Your task to perform on an android device: Go to the Tripadvisor app & read the reviews of the place
Image 0: 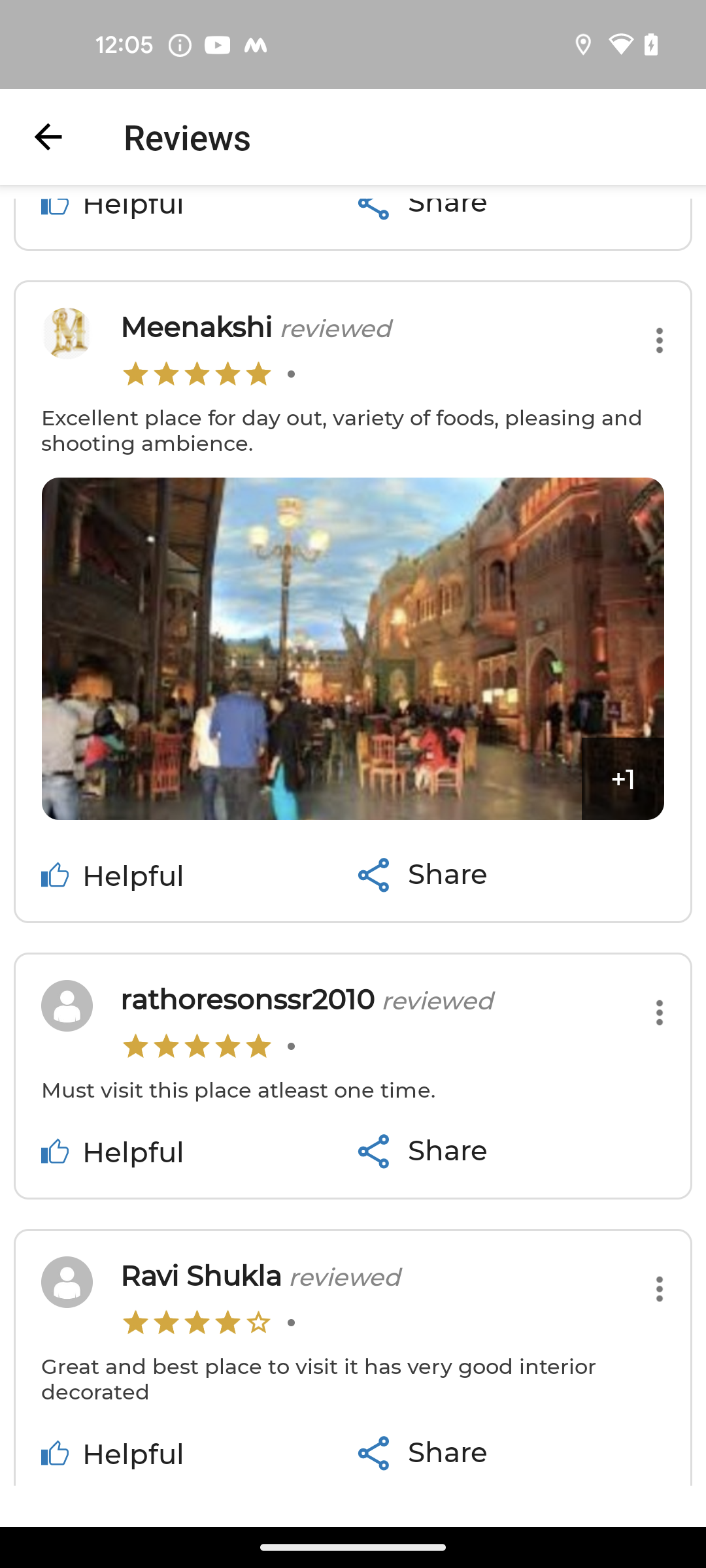
open the Tripadvisor app
Step 0: open app "Tripadvisor"
Image 1: 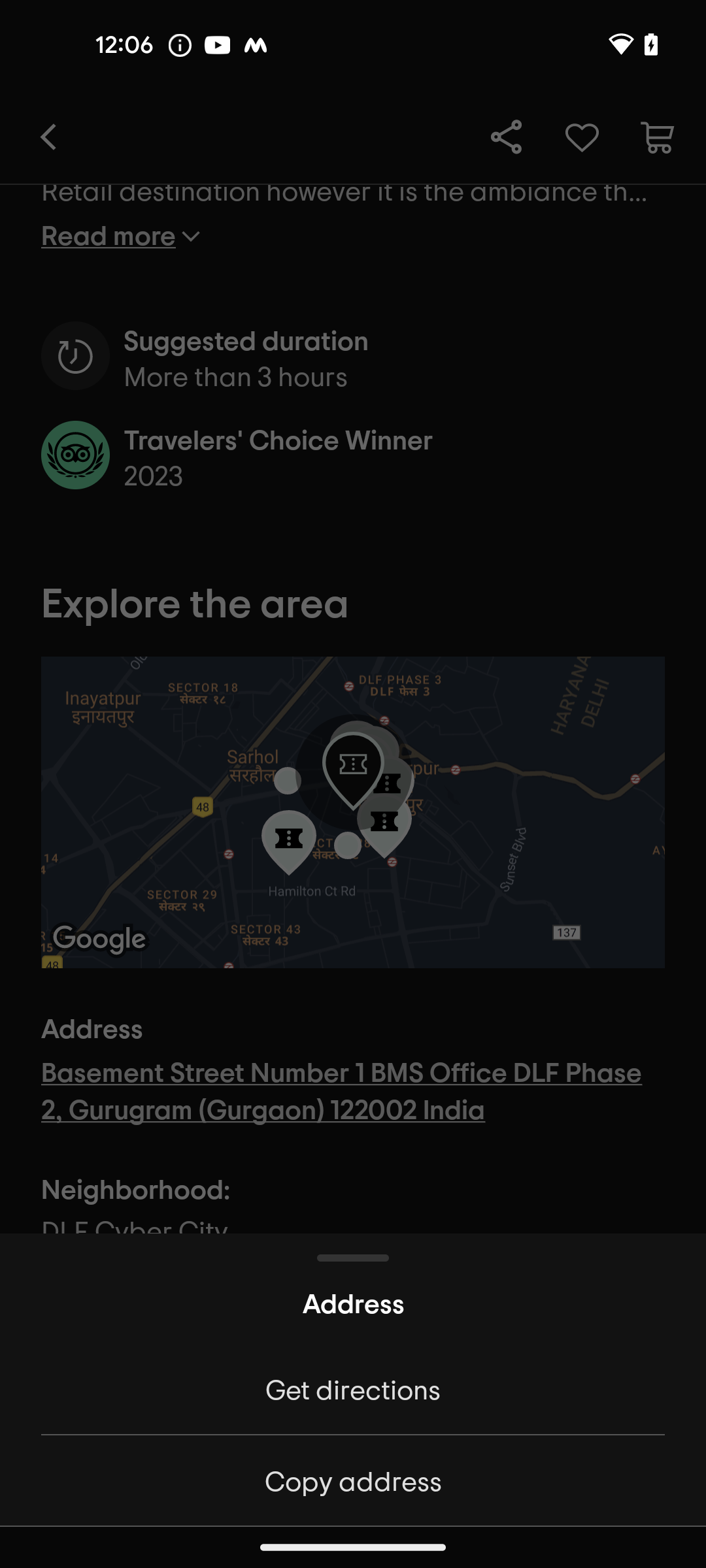
go back
Step 1: press back button
Image 2: 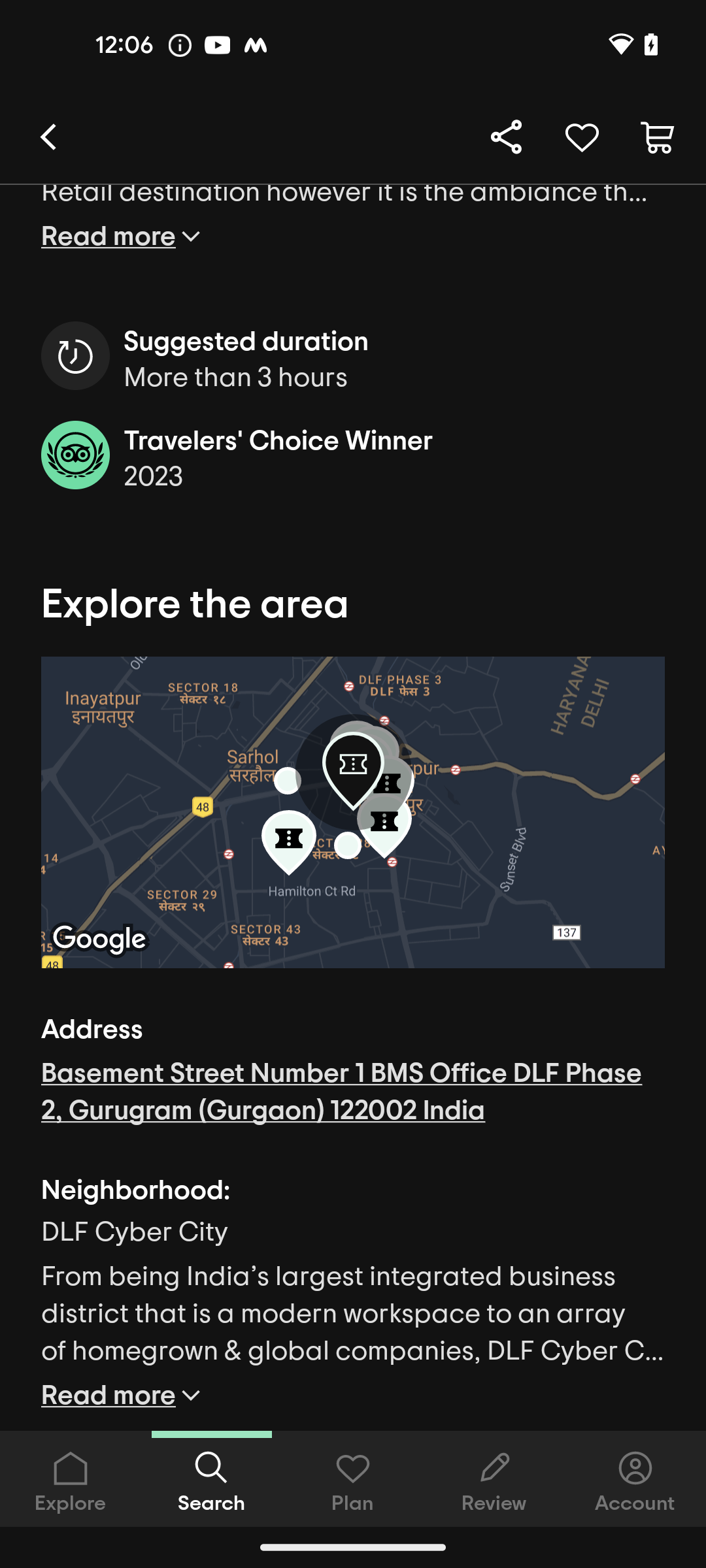
scroll down to see reviews
Step 2: scroll down
Image 3: 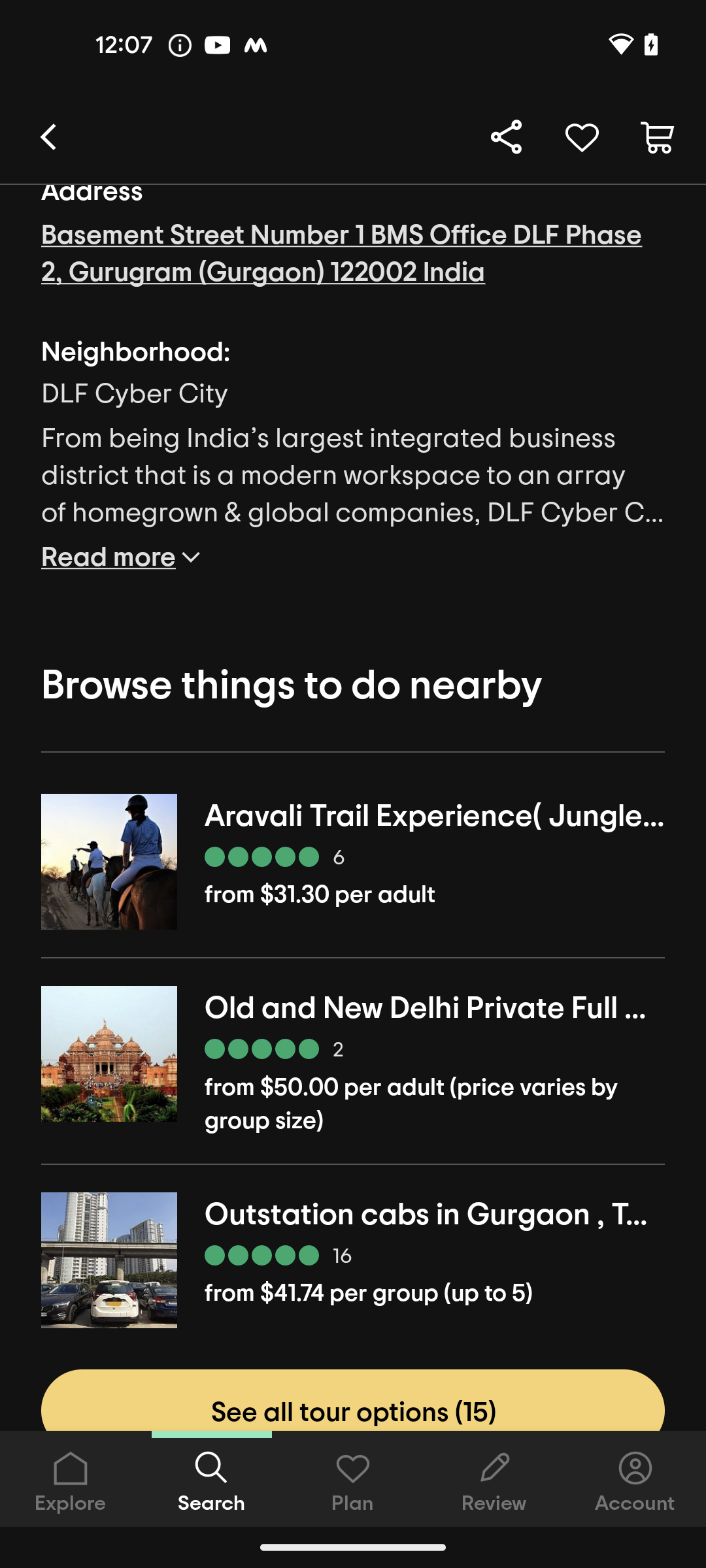
scroll down to see reviews
Step 3: scroll down
Image 4: 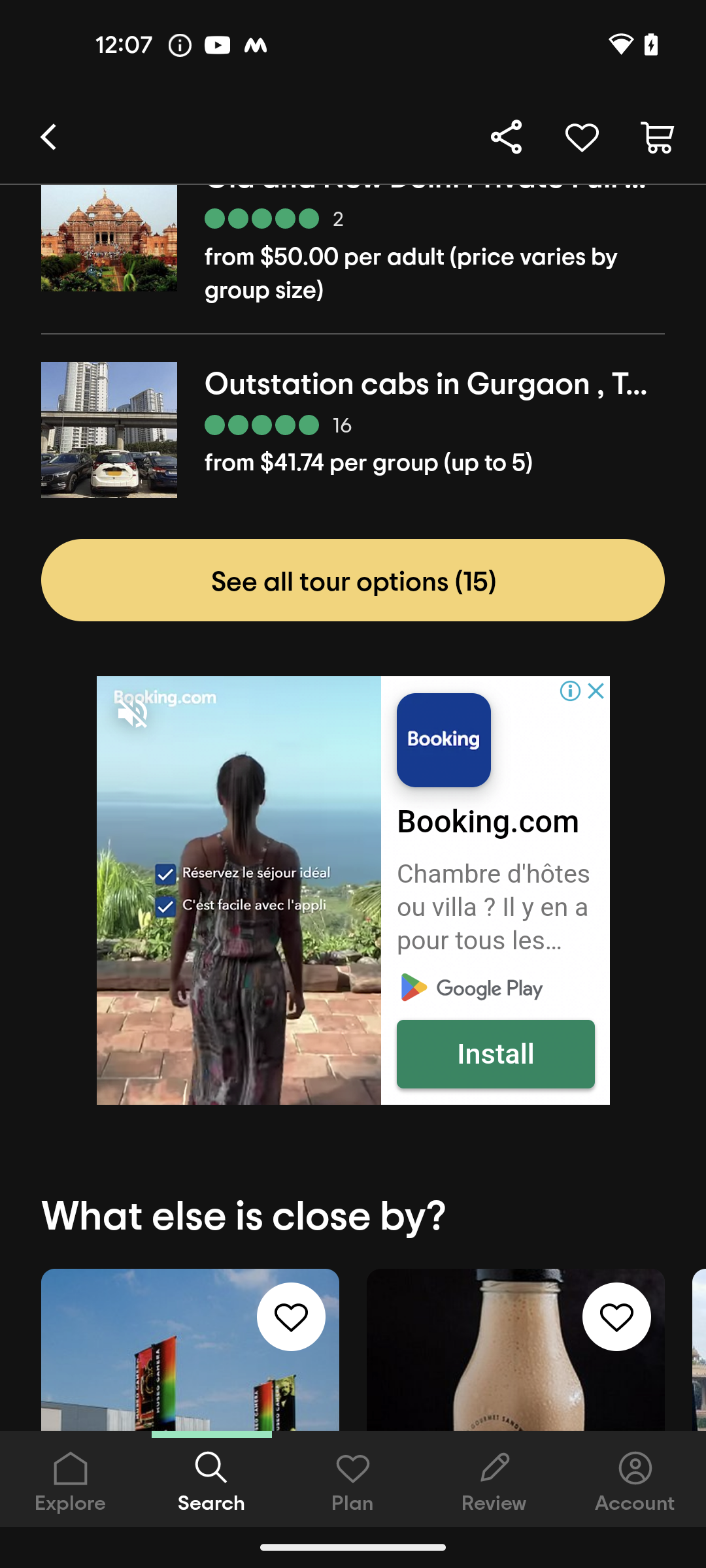
scroll down to see reviews
Step 4: scroll down
Image 5: 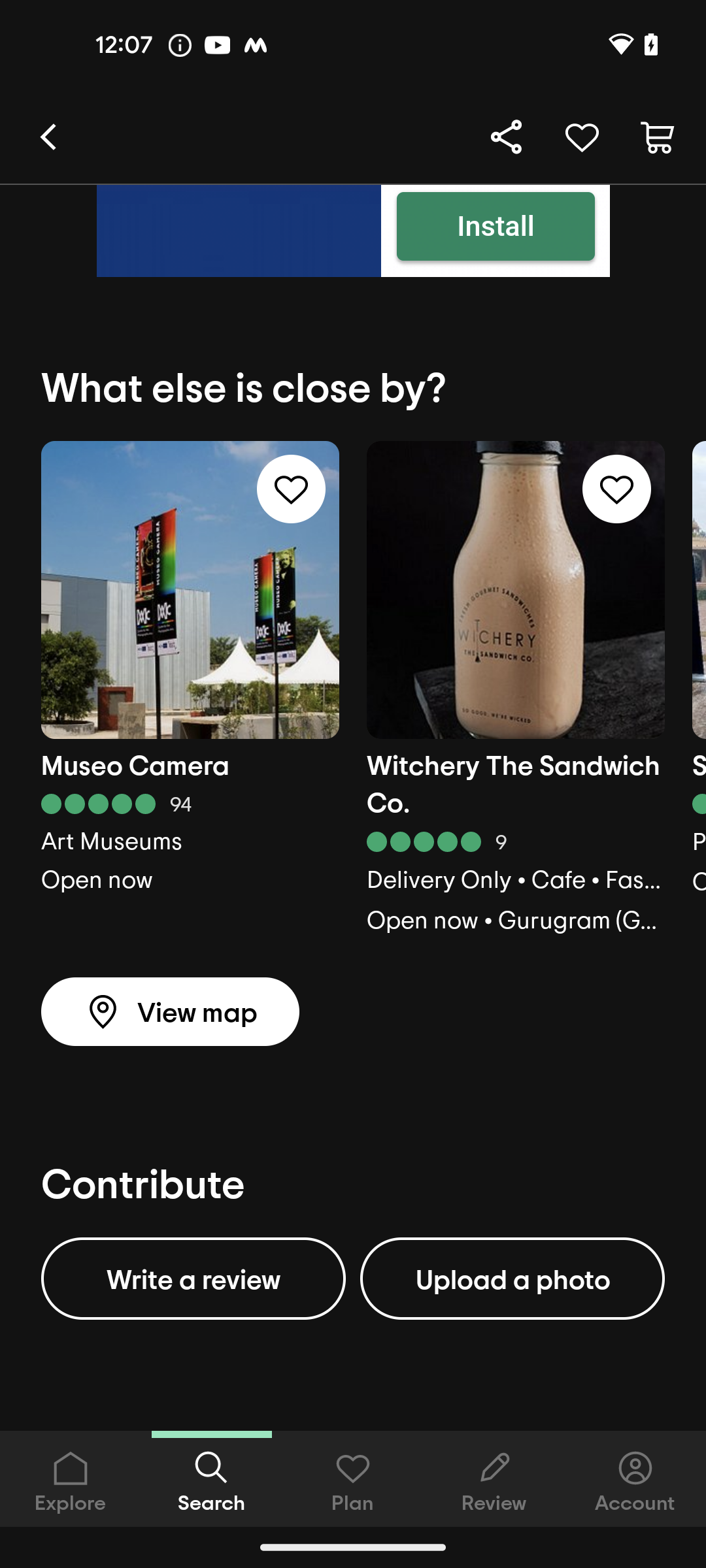
scroll down to see reviews
Step 5: scroll down
Image 6: 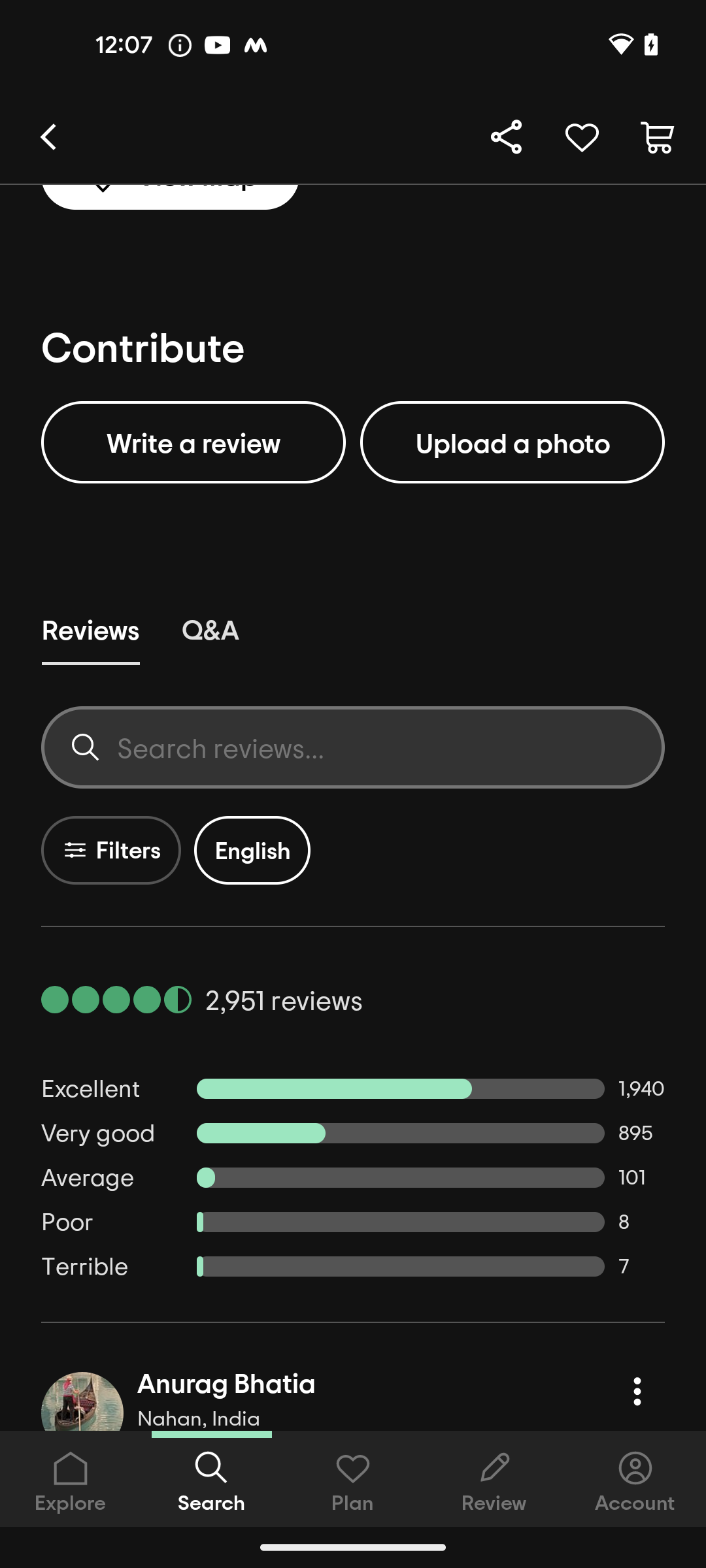
scroll down to see reviews
Step 6: scroll down